Your task to perform on an android device: My friend Carlos thought highly of the Apartment I had seen at 70 W 37th St., New York, 10018, and he suggested that I should save it on the Realtor.com app for future reference.
Image 0: 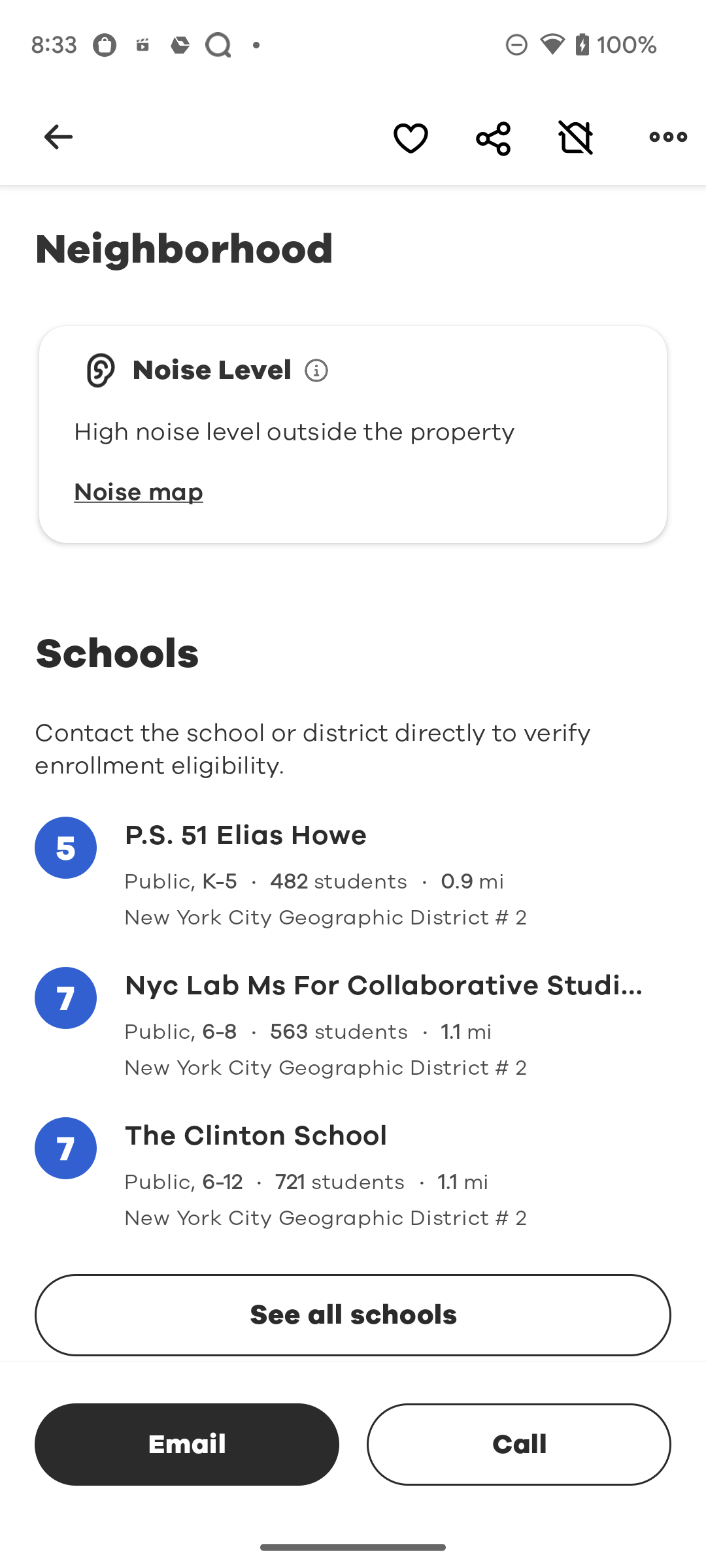
Click on the heart icon at the top of the screen to save this property
Step 0: click (411, 137)